Your task to perform on an android device: I want to read the reviews of NIKE brand sports shoes and what other customers say about the Shoe
Image 0: 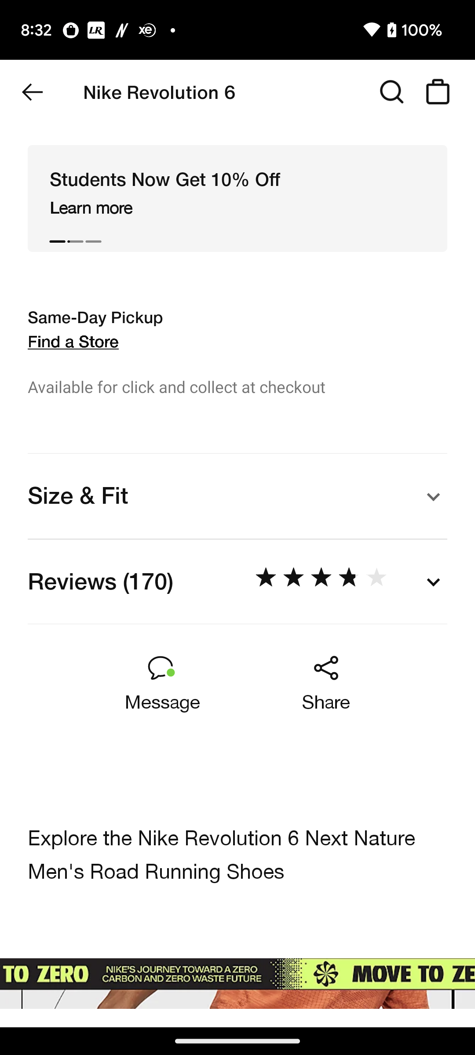
Click on the reviews option 
Step 0: click (433, 581)